Your task to perform on an android device:  Open the Yahoo Mail App, Select an Evernote Email, Go to the three Dots to Unstar the Email. 
Image 1: 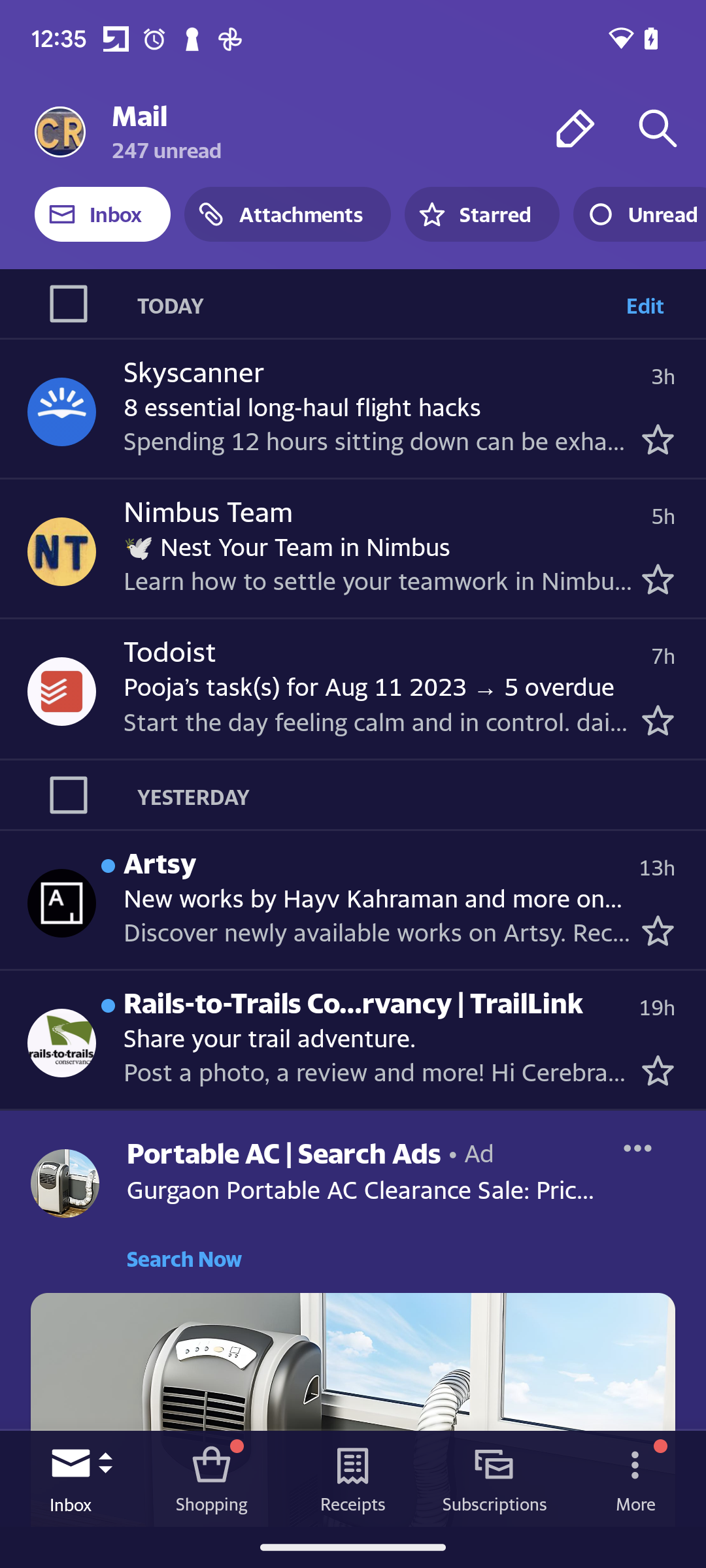
Swipe up to see the Evernote Email 
Step 1: scroll down
Image 2: 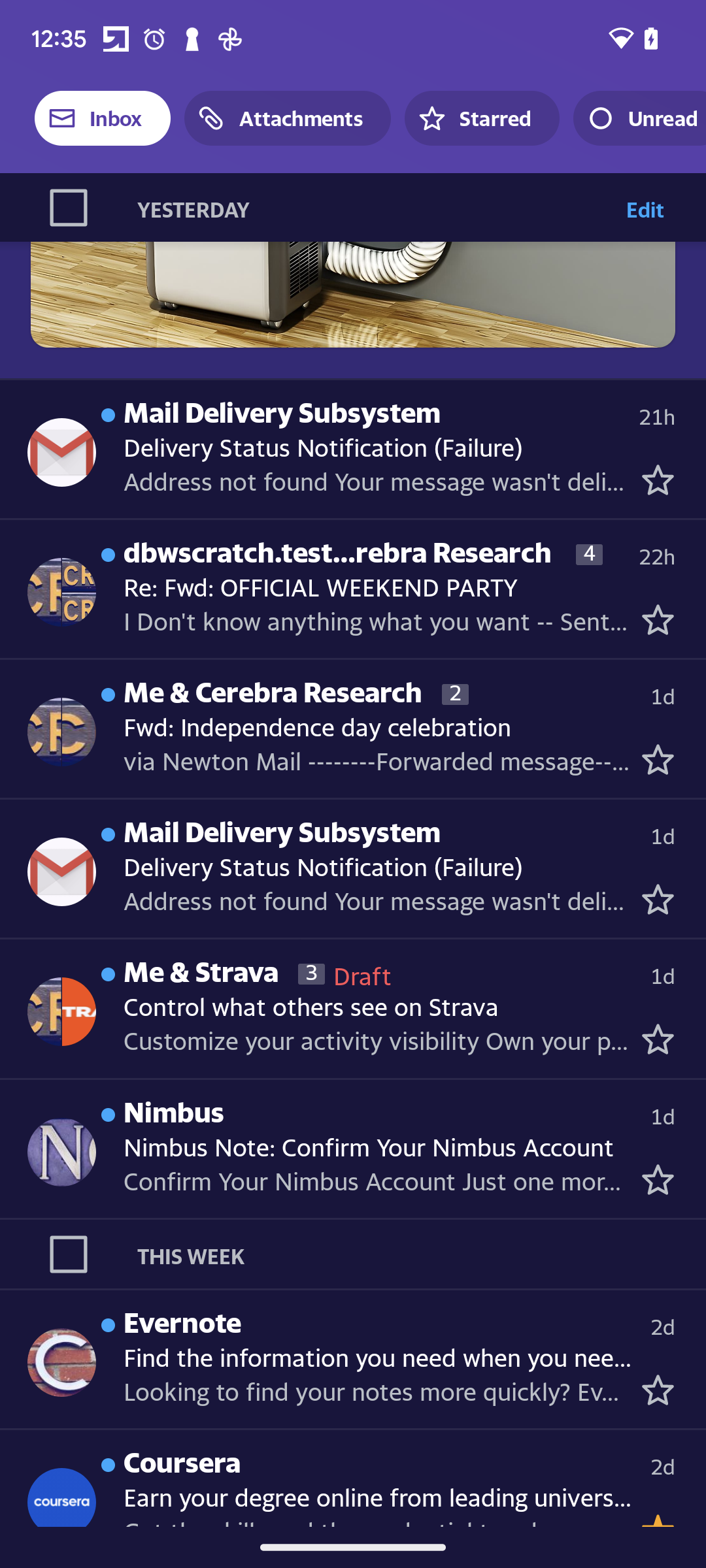
Swipe up to see the Evernote Email 
Step 2: scroll down
Image 4: 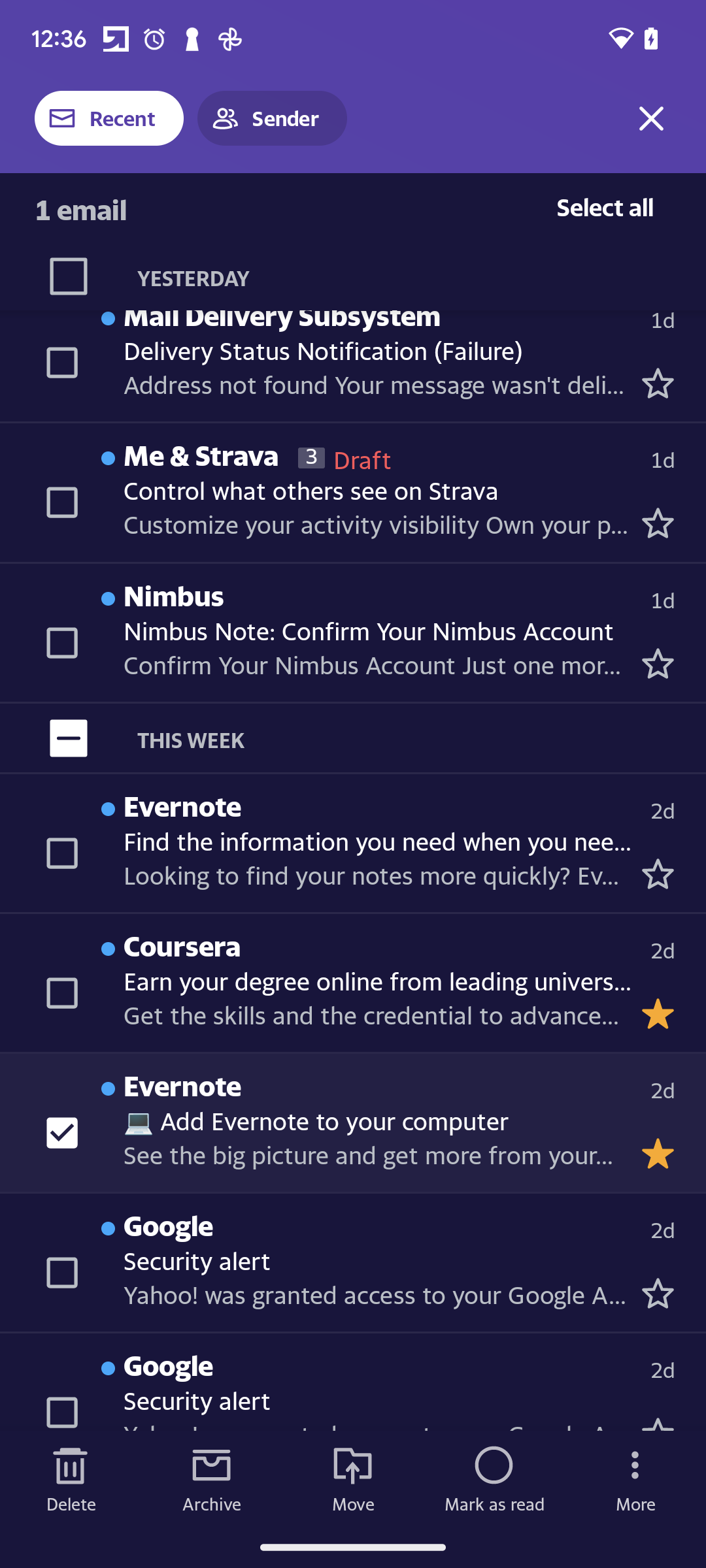
Go to the More Icon in the bottom right corner of the screen 
Step 4: click (635, 1478)
Image 5: 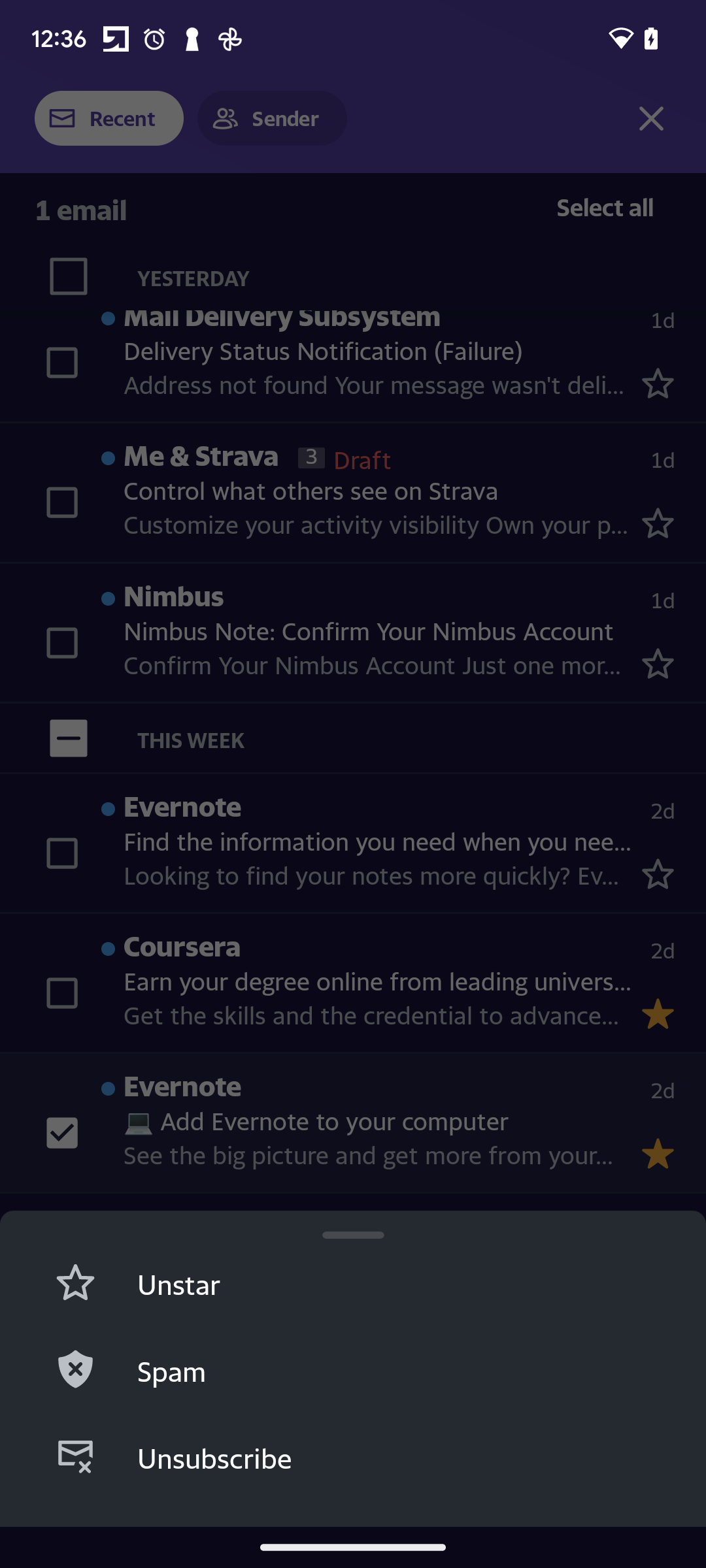
Click on the Unstar Option to  Open the Yahoo Mail App, Select an Evernote Email, Go to the three Dots to Unstar the Evernote Email. 
Step 5: click (165, 1282)